Your task to perform on an android device: In the Booking.com app, I have an upcoming meeting with a  my friend  Macro Rossi for school audit  , so I want to find a hotel in Upper East Side, New York  for her stay or select the check-in date of October 2, 2023, and the check-out date of October 6, 2023, for 1 adults with 1 rooms, and I want to apply filters 
Image 0: 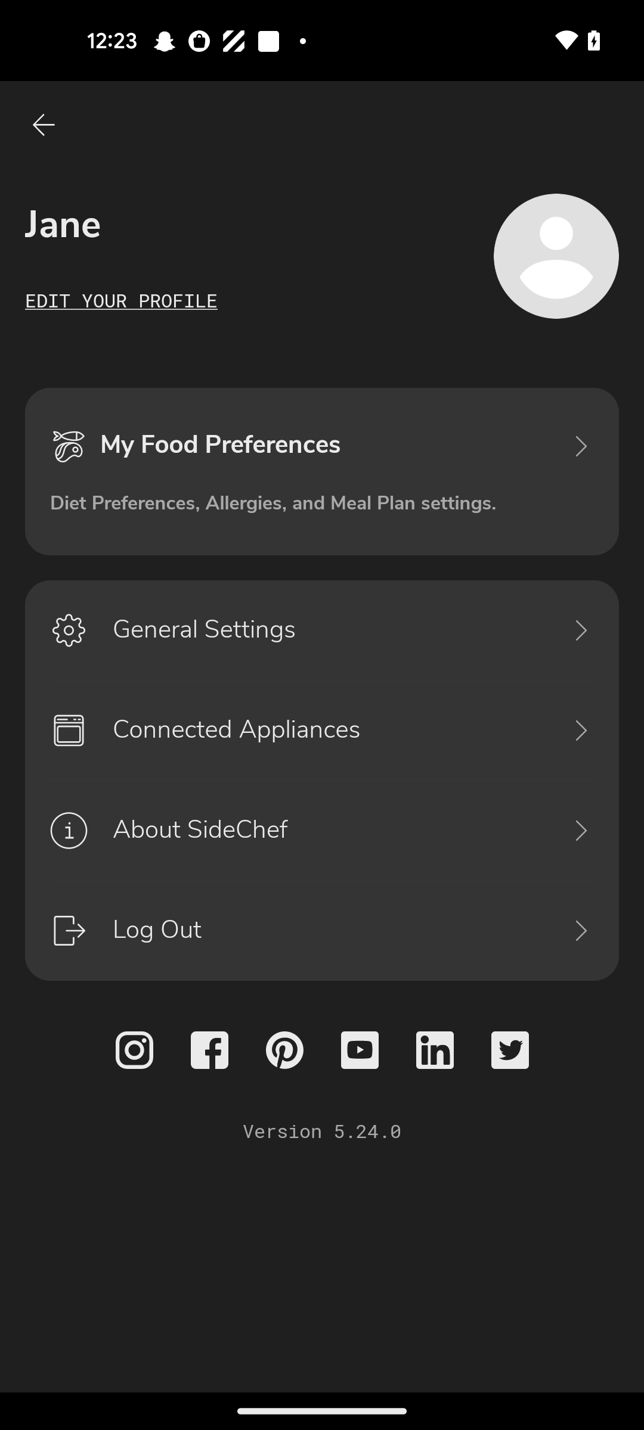
open the booking.com app
Step 0: open app "Booking.com"
Image 1: 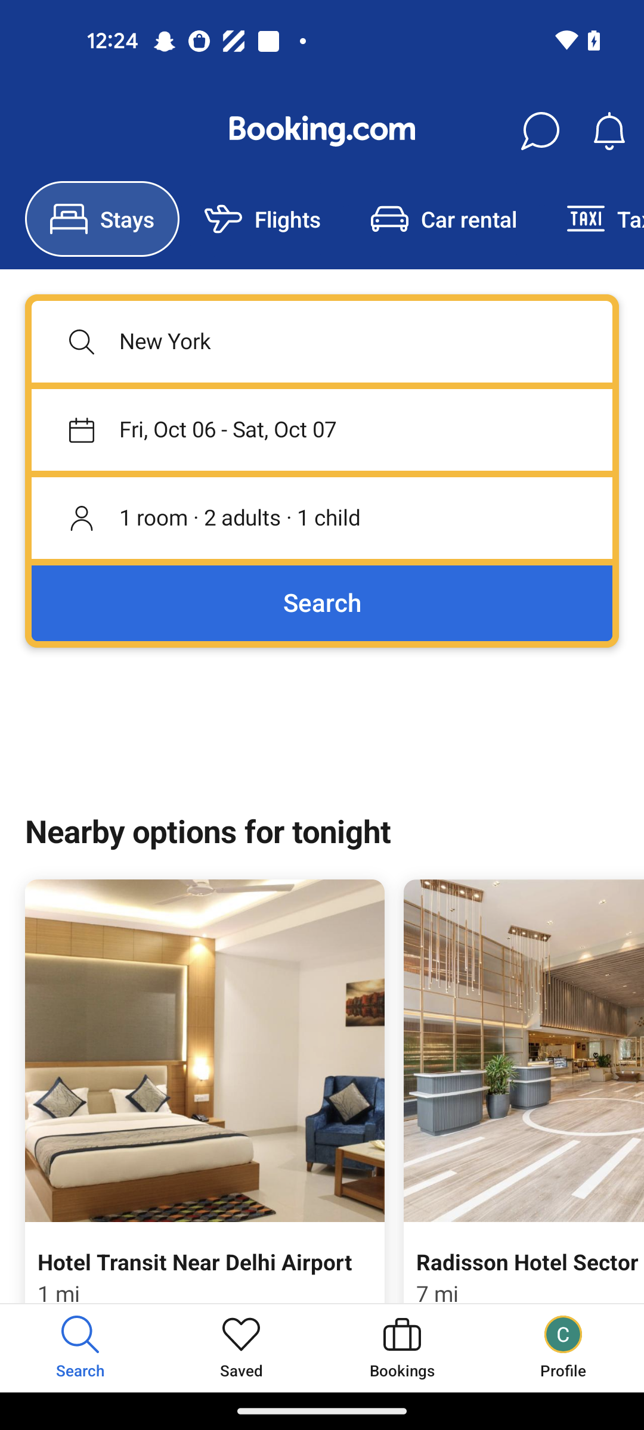
Click on the search icon section
Step 1: click (322, 341)
Image 2: 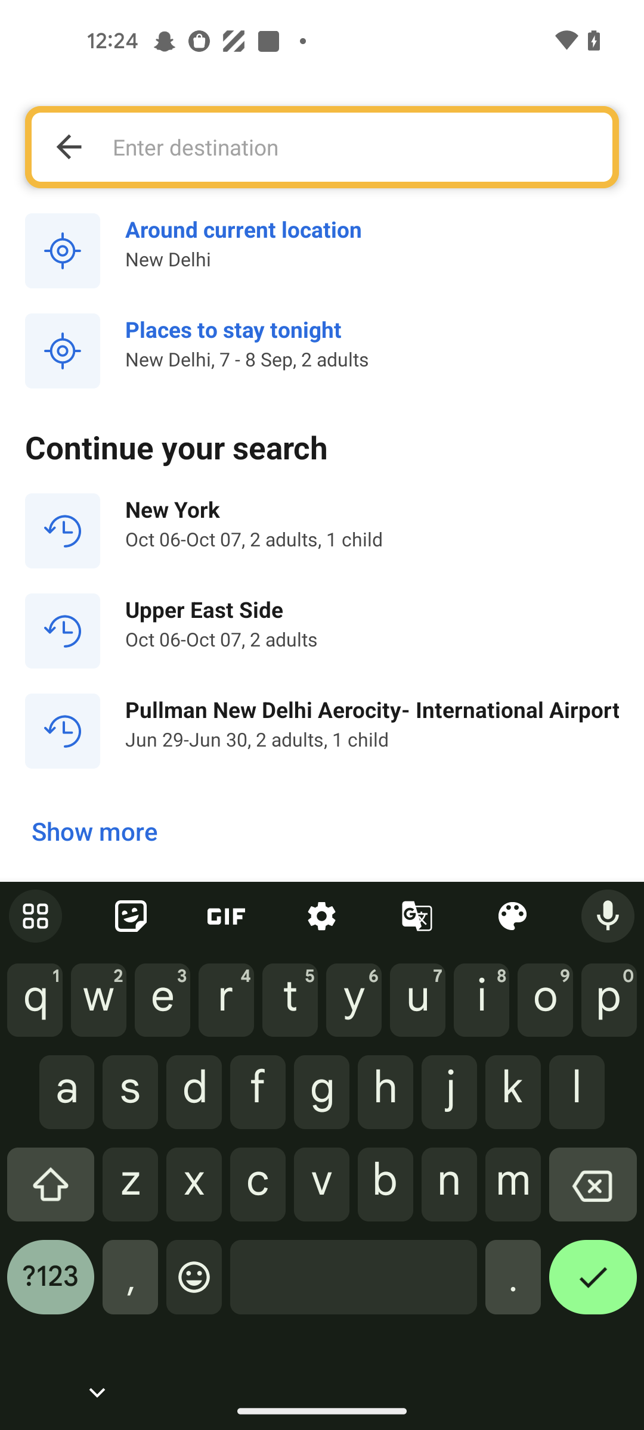
Enter a location as Upper East Side, New York
Step 2: type "Upper East Side, New York"
Image 3: 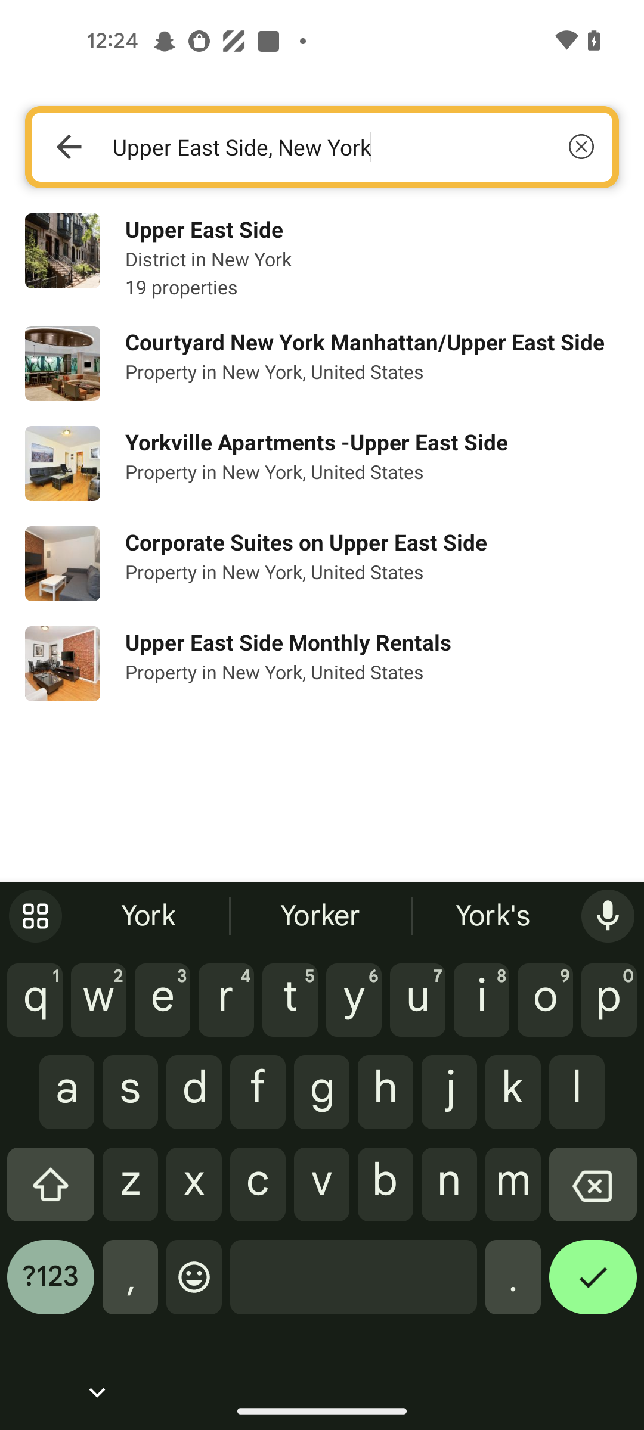
Select the first result
Step 3: click (372, 259)
Image 4: 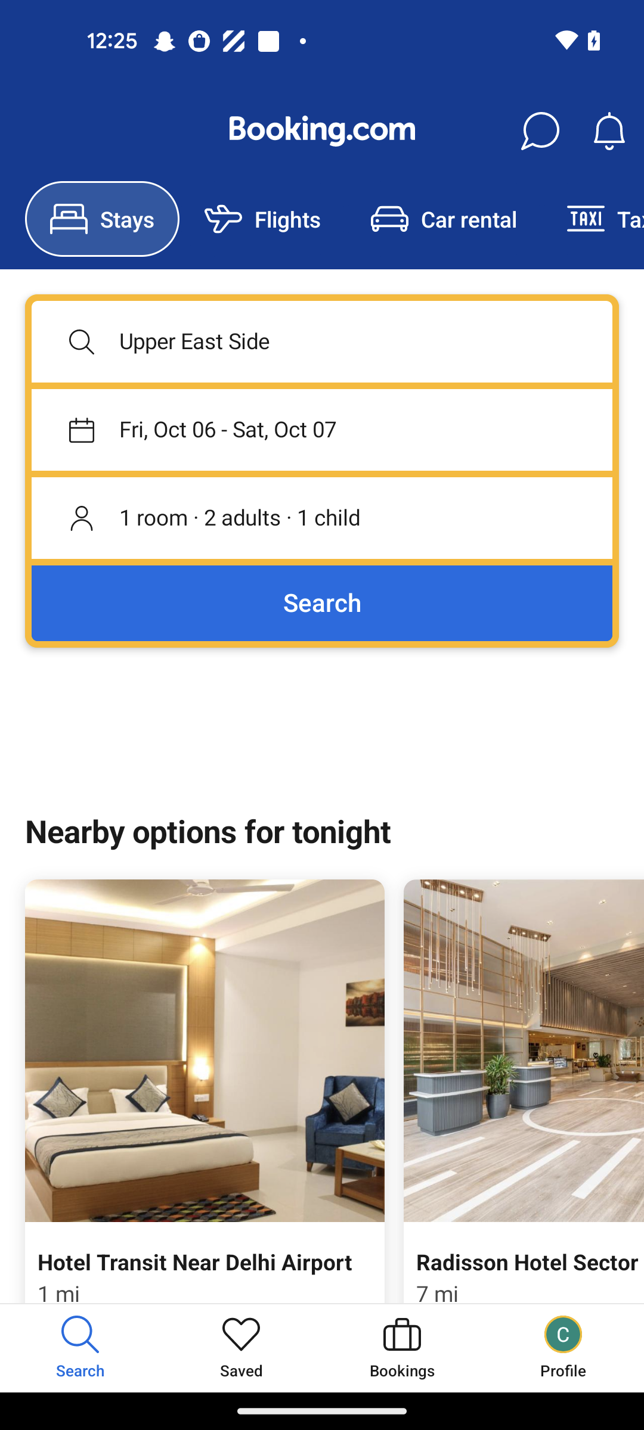
Click on the date section 
Step 4: click (322, 430)
Image 5: 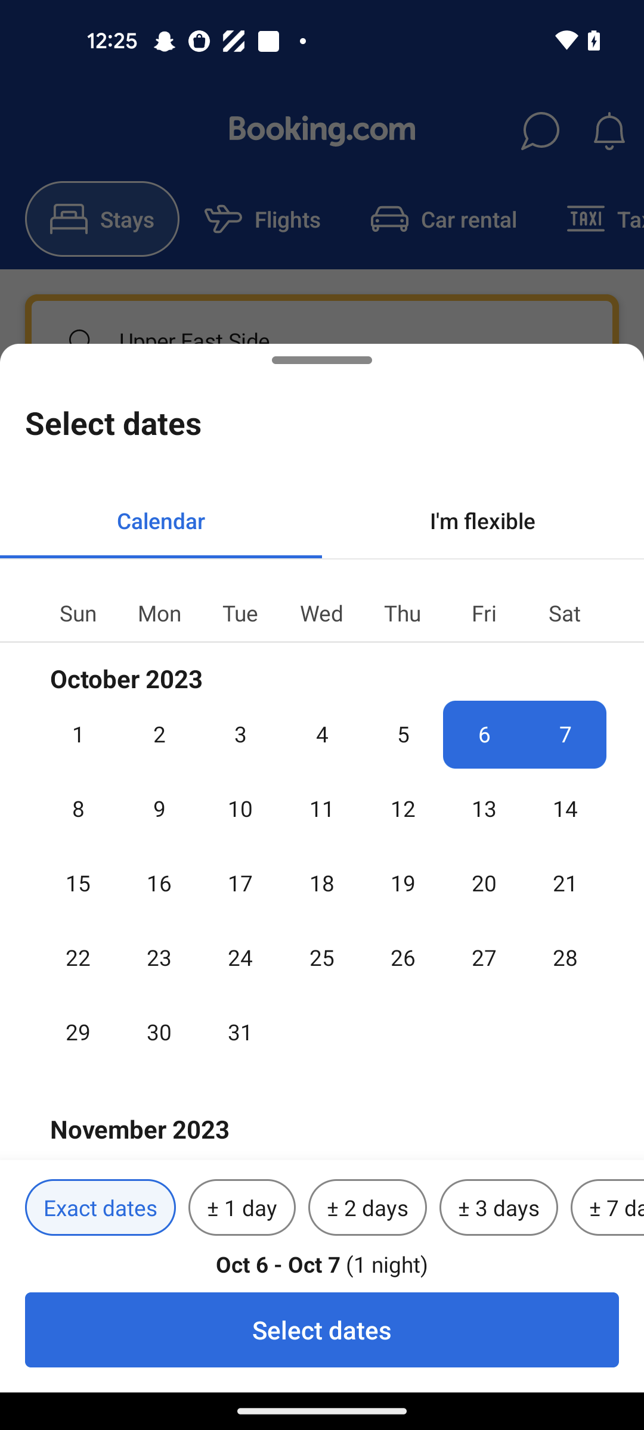
Select the check-in-date 2 october 2023
Step 5: click (159, 733)
Image 6: 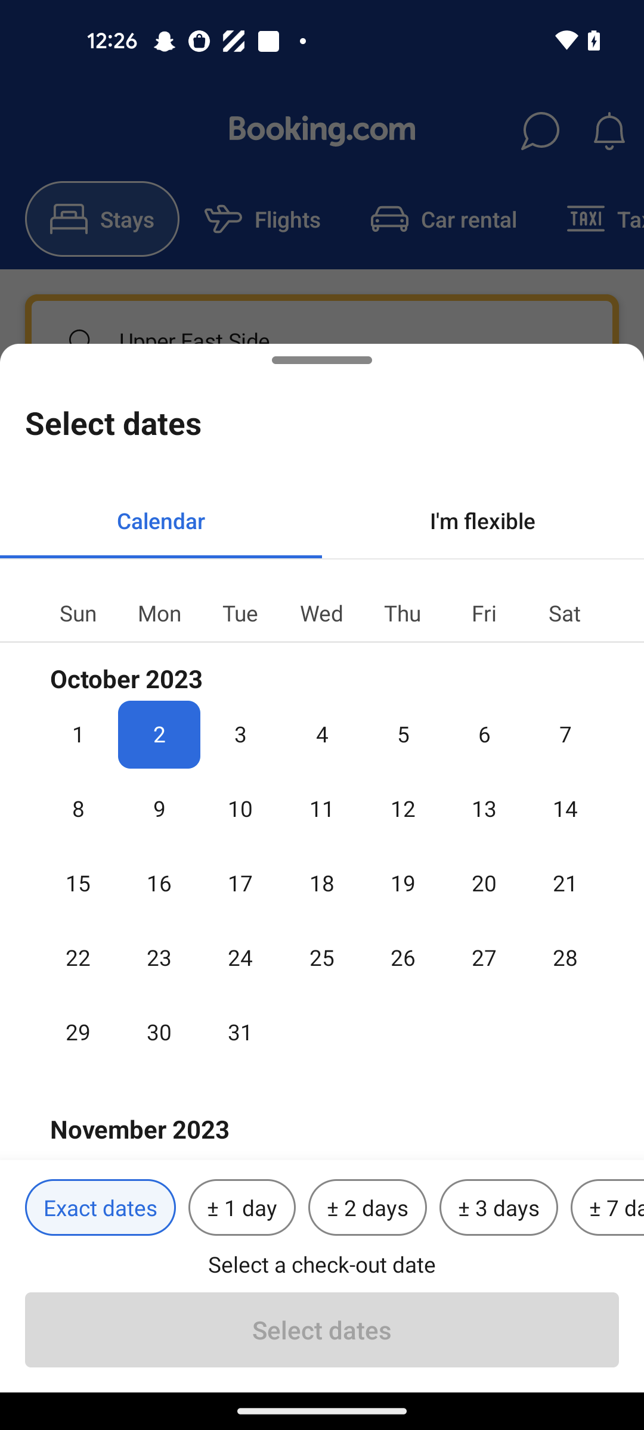
 Select the check-out-date 6 october 2023
Step 6: click (484, 733)
Image 7: 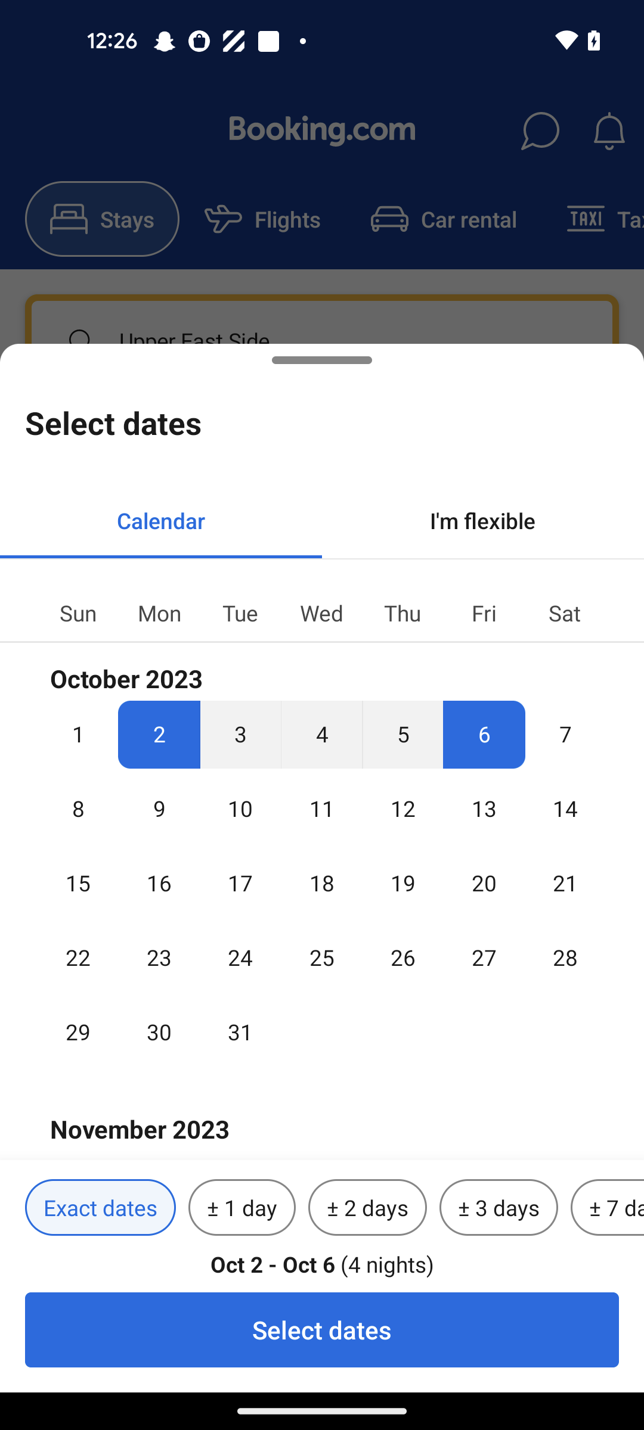
Click on the select date button 
Step 7: click (322, 1330)
Image 8: 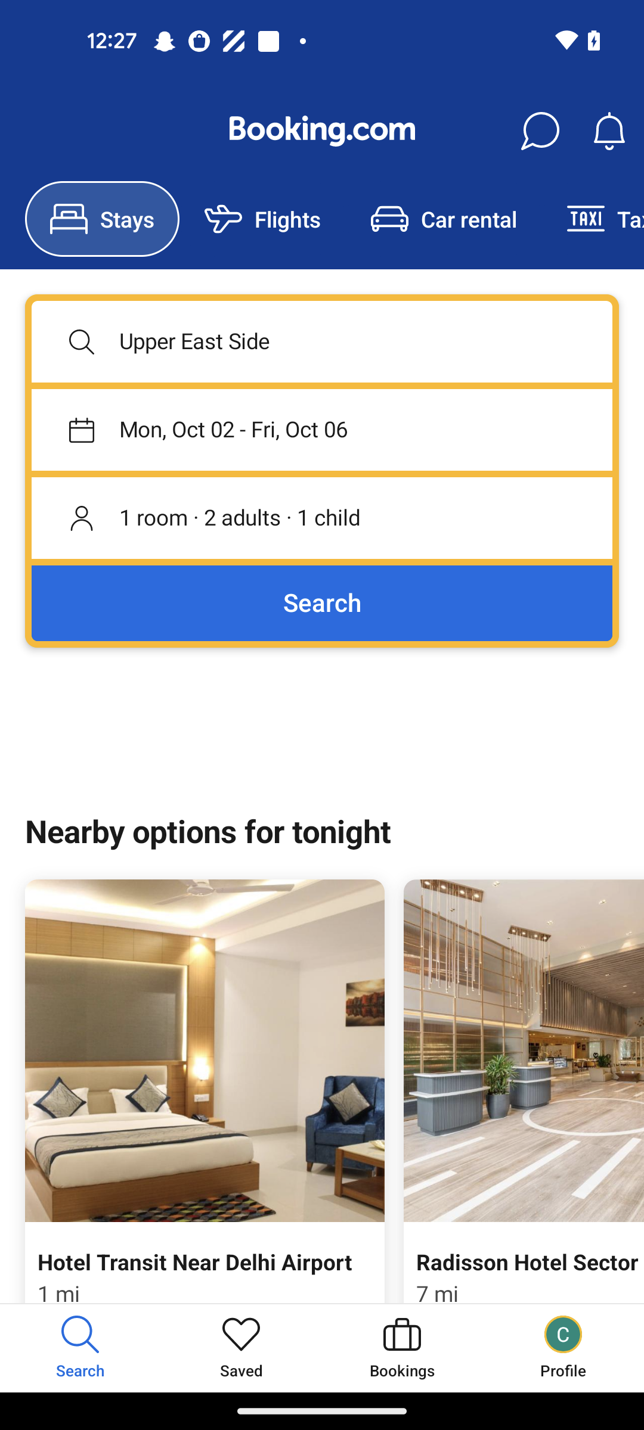
Click on the room tab
Step 8: click (322, 518)
Image 9: 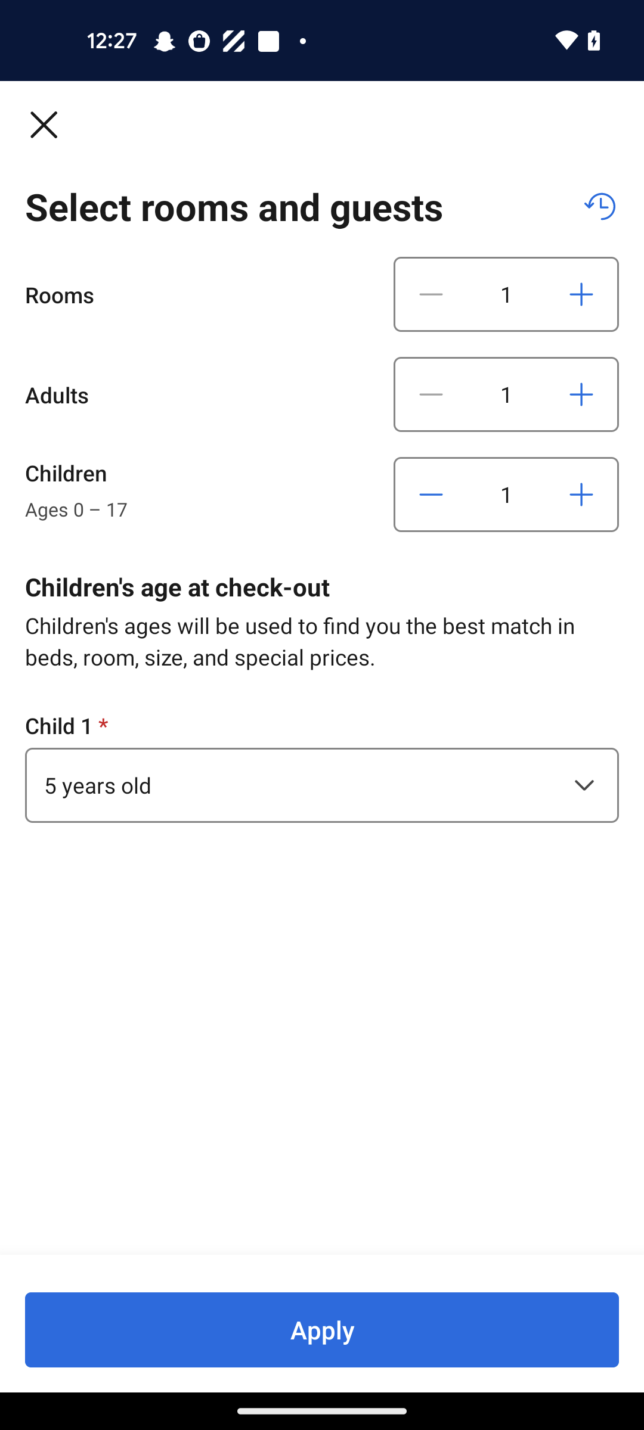
Click on the Apply button at the bottom of the screen 
Step 9: click (322, 1330)
Image 10: 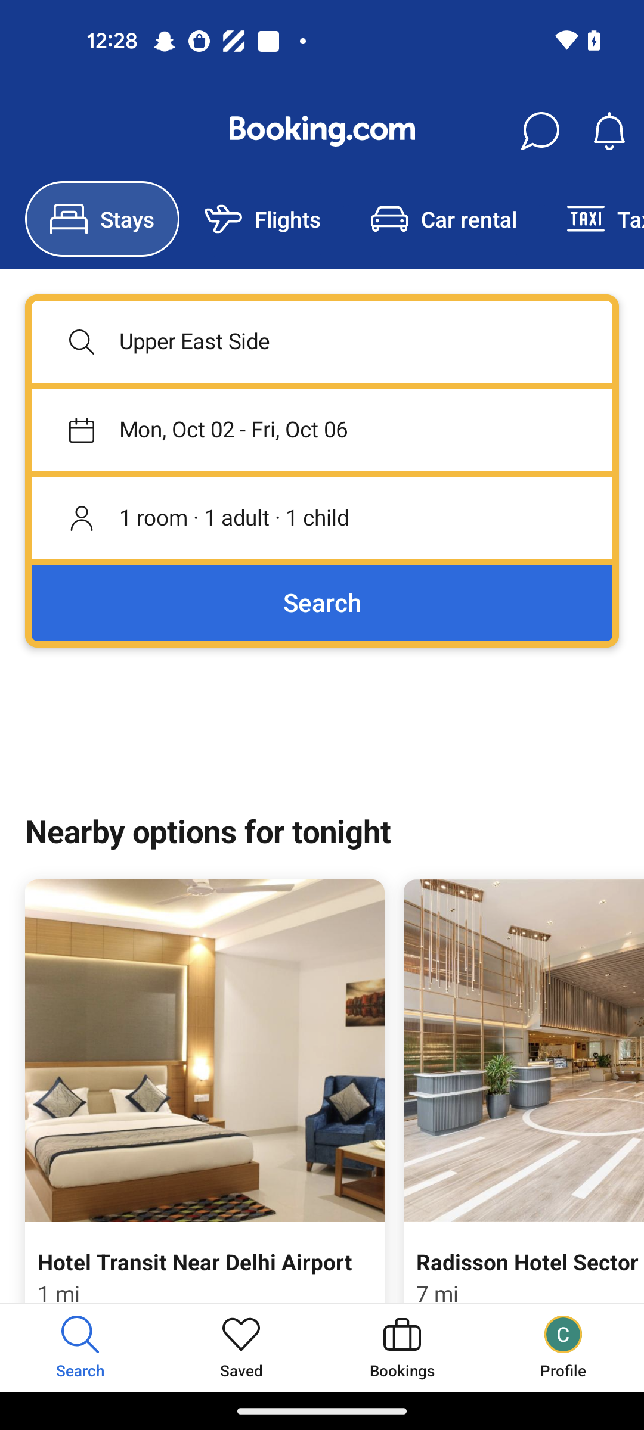
Click on the search button 
Step 10: click (322, 603)
Image 11: 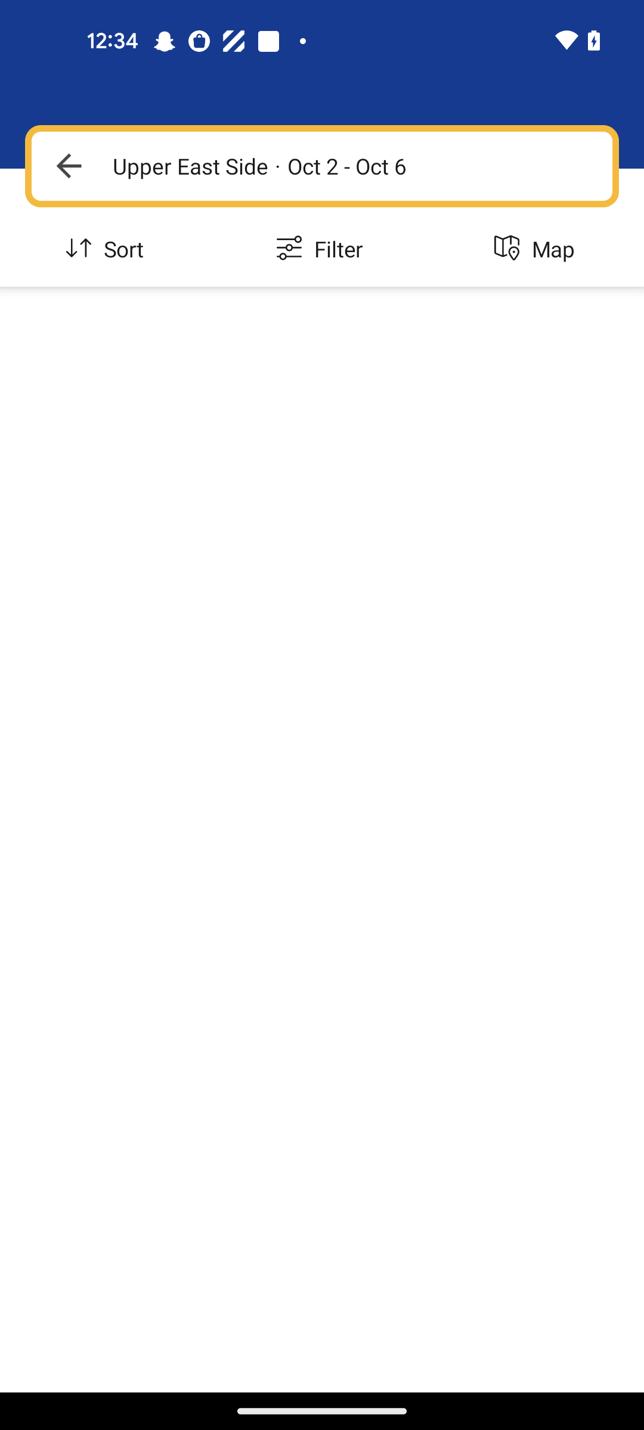
Click on the search button 
Step 11: wait